Your task to perform on an android device: In the Polaris Office app, I want to add the first image of the google photos to the first slide of the presentation
Image 1: 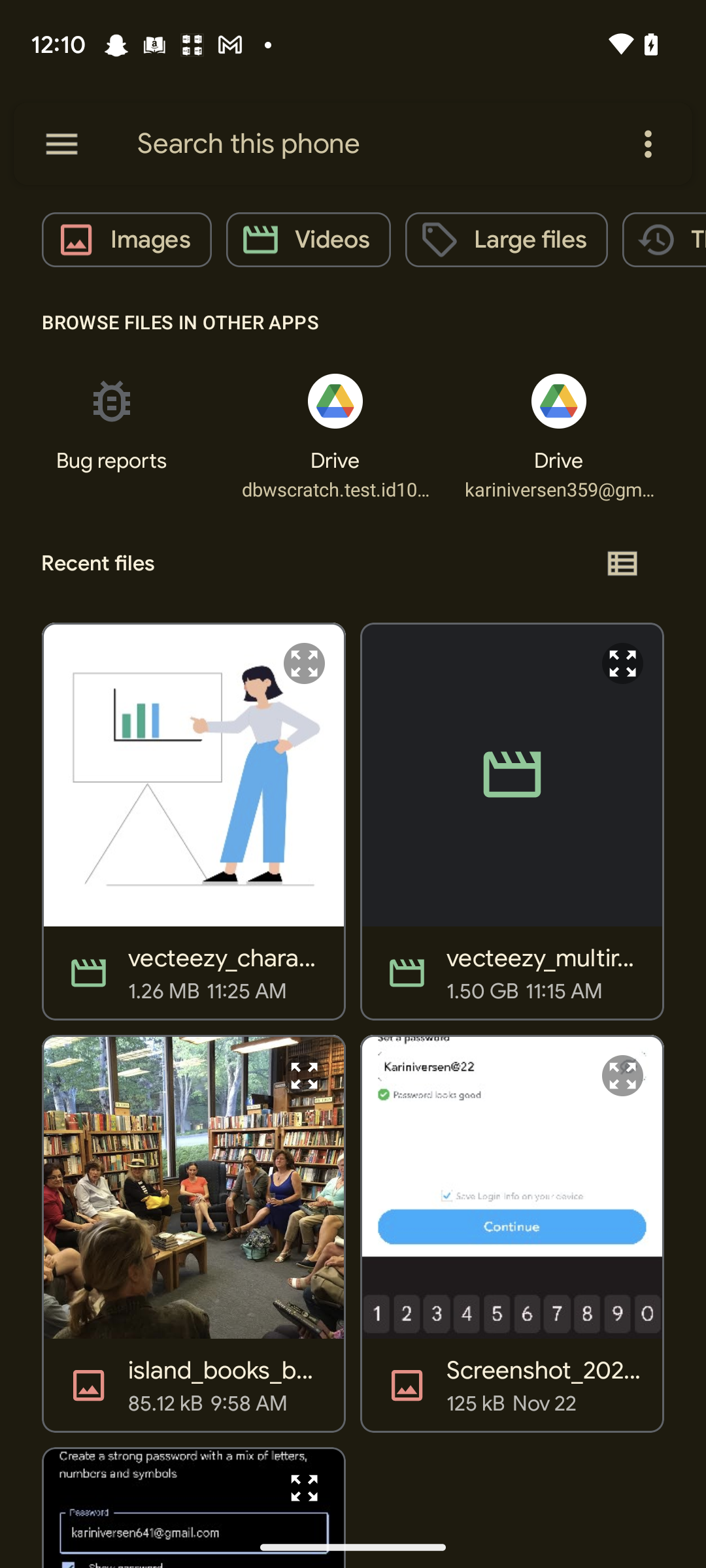
Click on the images 
Step 1: click (127, 239)
Image 2: 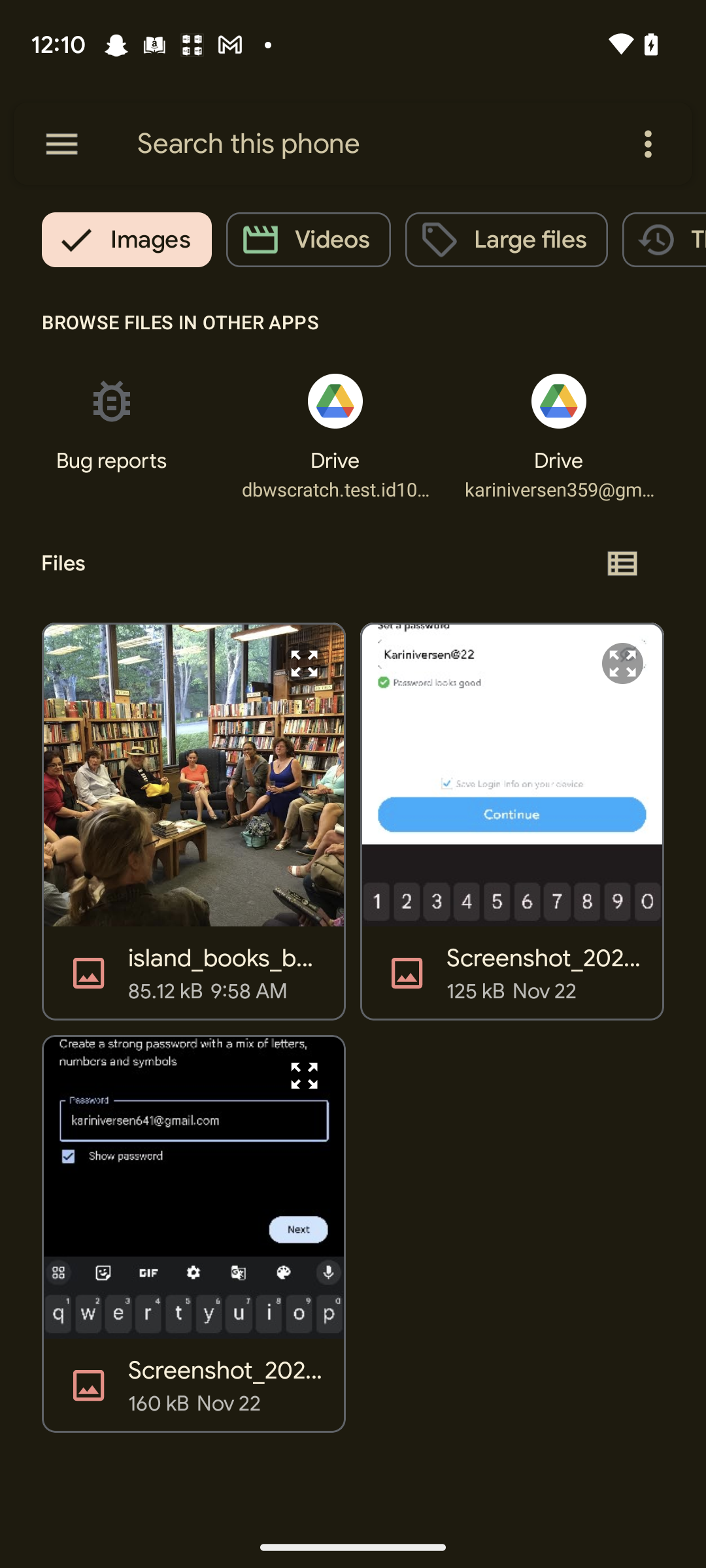
Click on the first image
Step 2: click (284, 789)
Image 3: 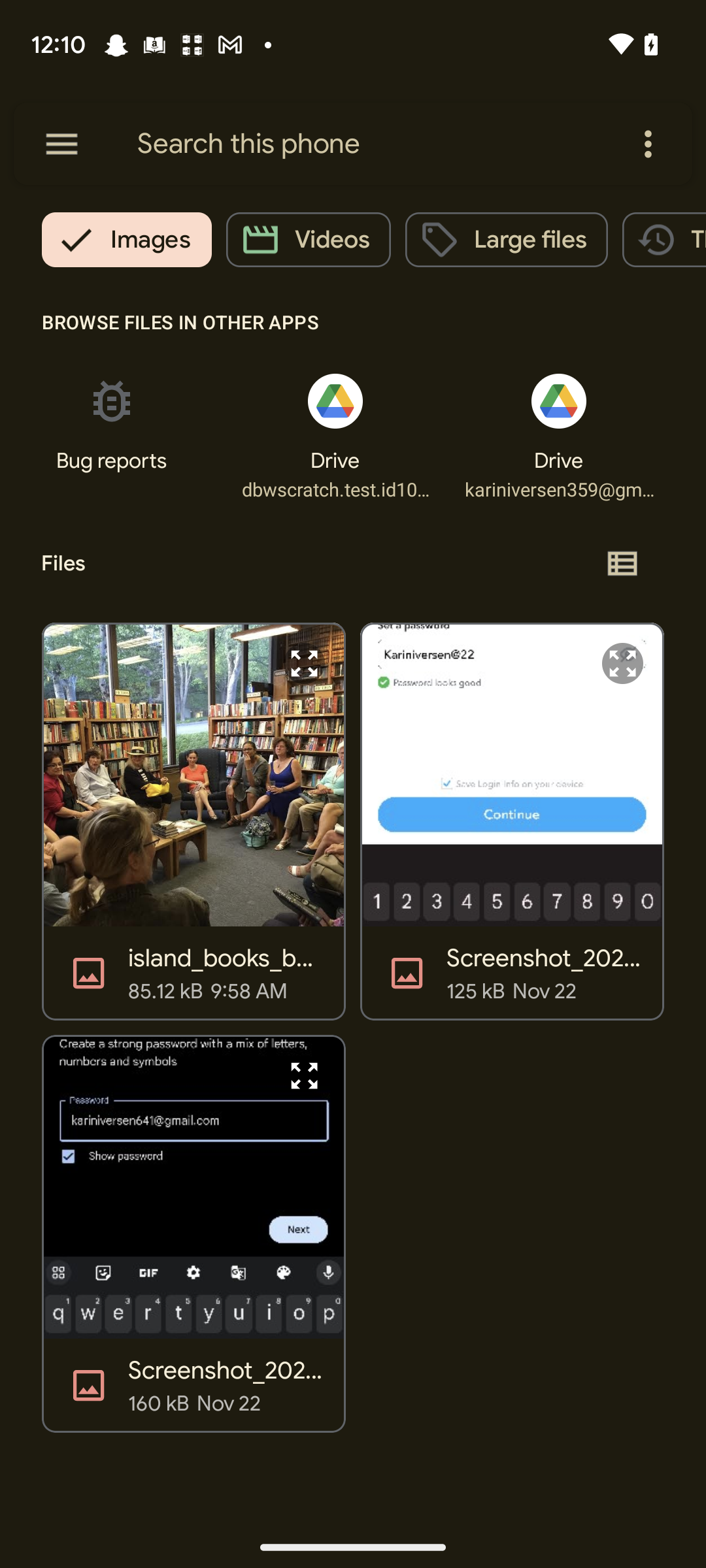
Click on the first image
Step 3: click (173, 789)
Image 4: 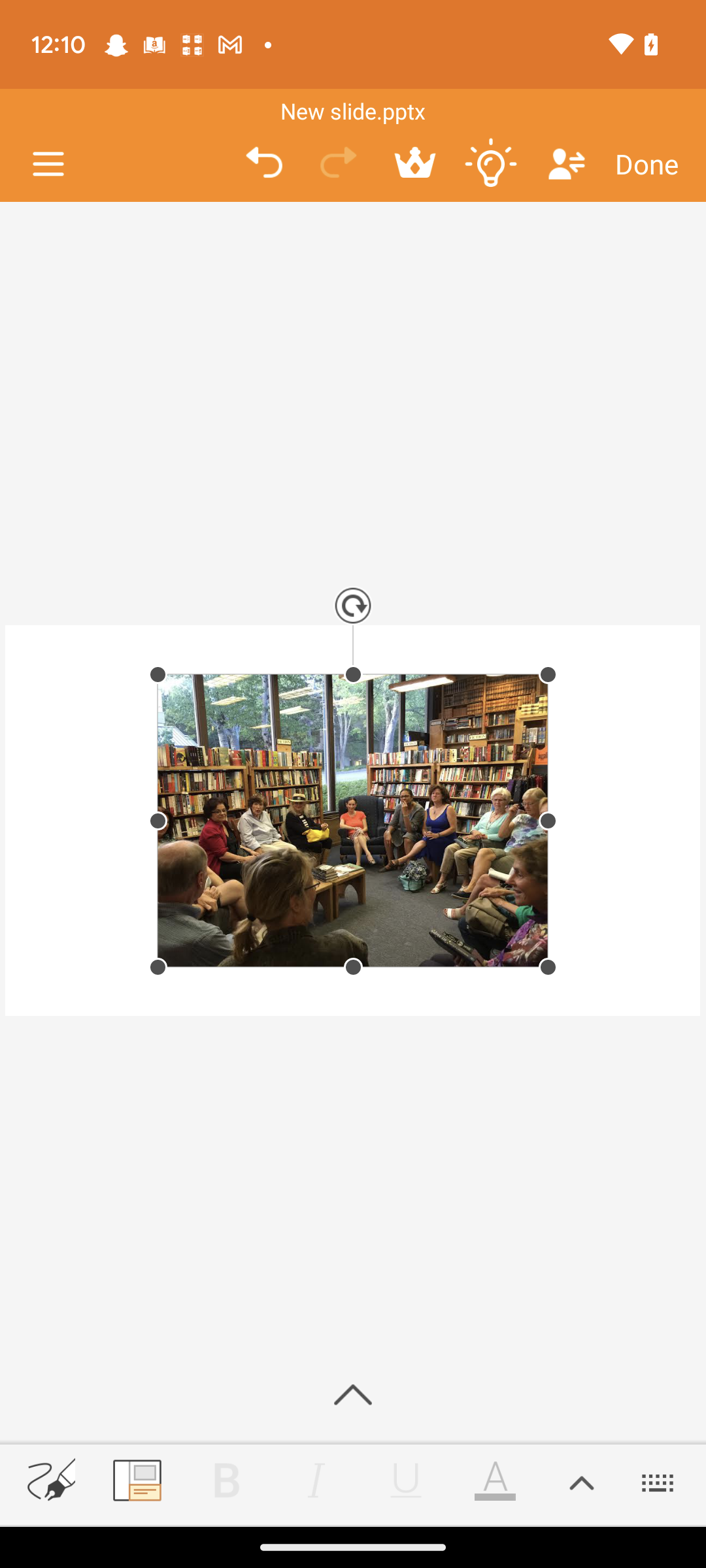
Click on the first image
Step 4: wait